Your task to perform on an android device:  Delete the Note Screen 2x reader annotation
Image 1: 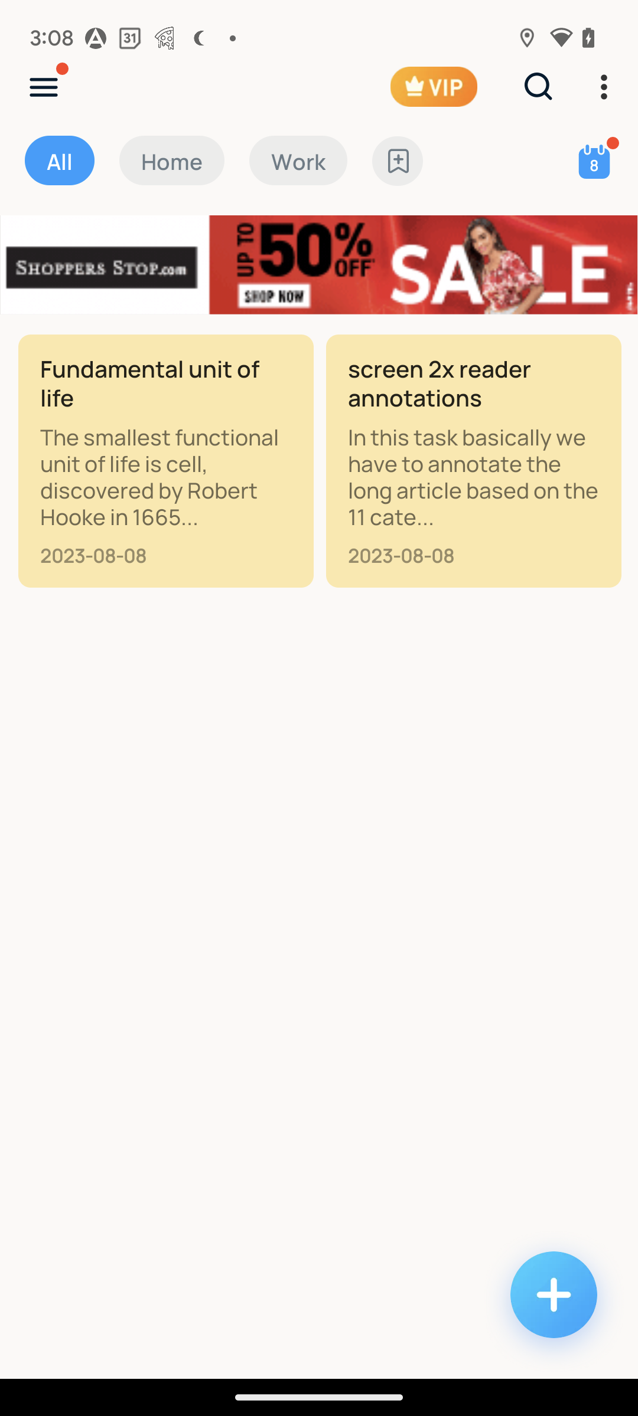
click on the screen 2x reader annotation
Step 1: click (474, 476)
Image 2: 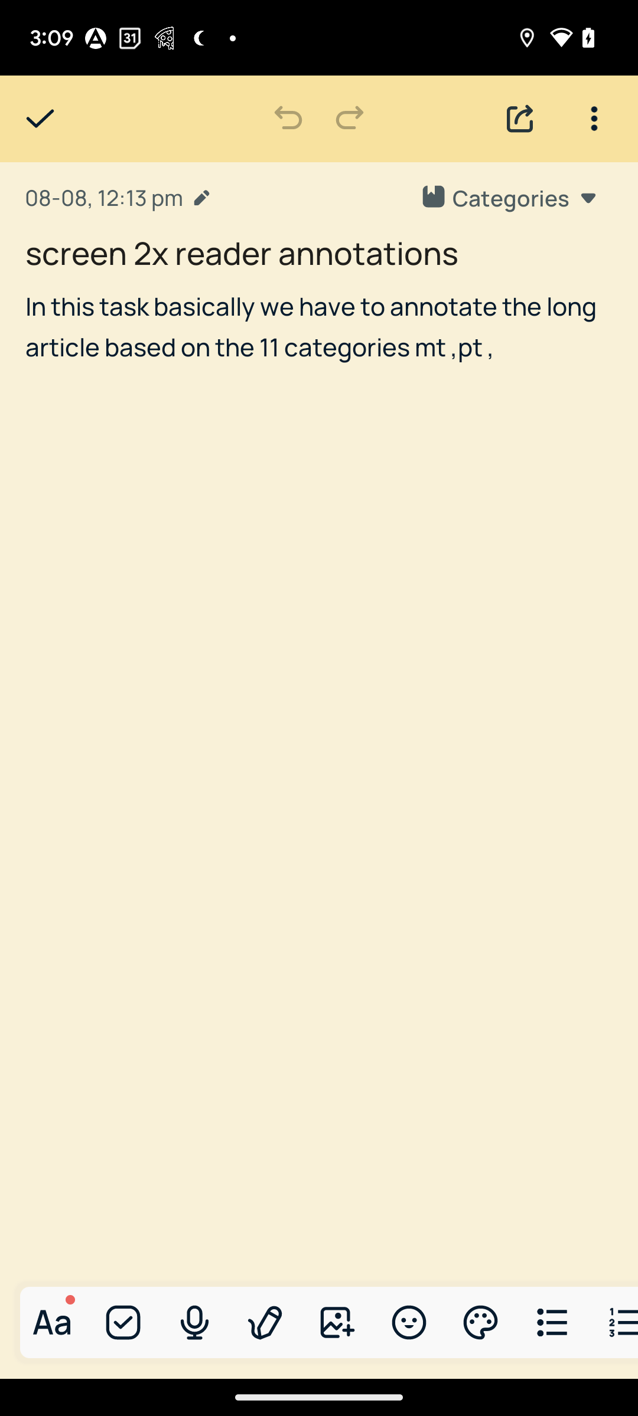
click on the three dots at the top right corner of the screen 
Step 2: click (594, 119)
Image 3: 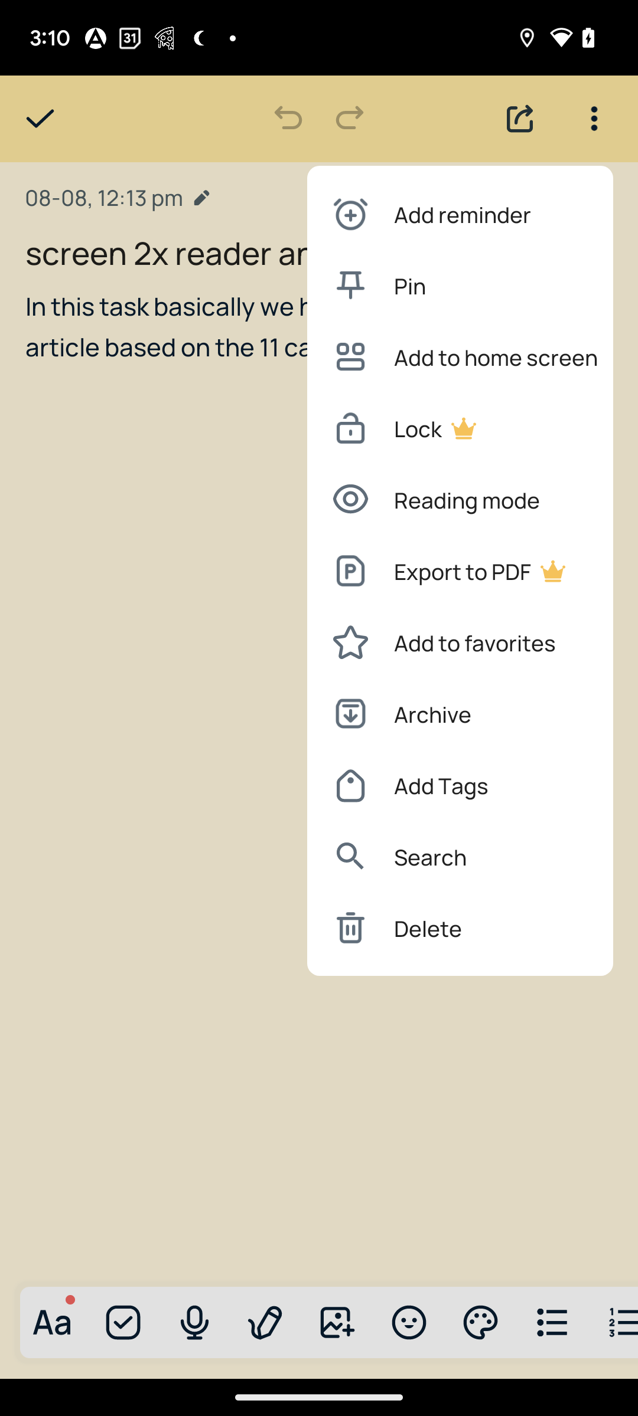
click on the delete option
Step 3: click (432, 927)